Your task to perform on an android device: View my entire conversation with Natalie Larson on Snapchat app.
Image 0: 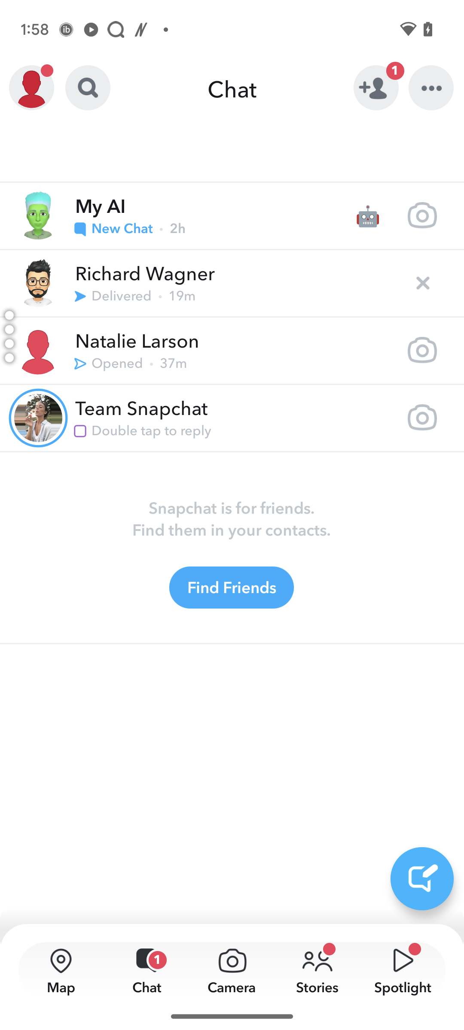
Open the Natalie Larson chat.
Step 0: click (232, 351)
Image 1: 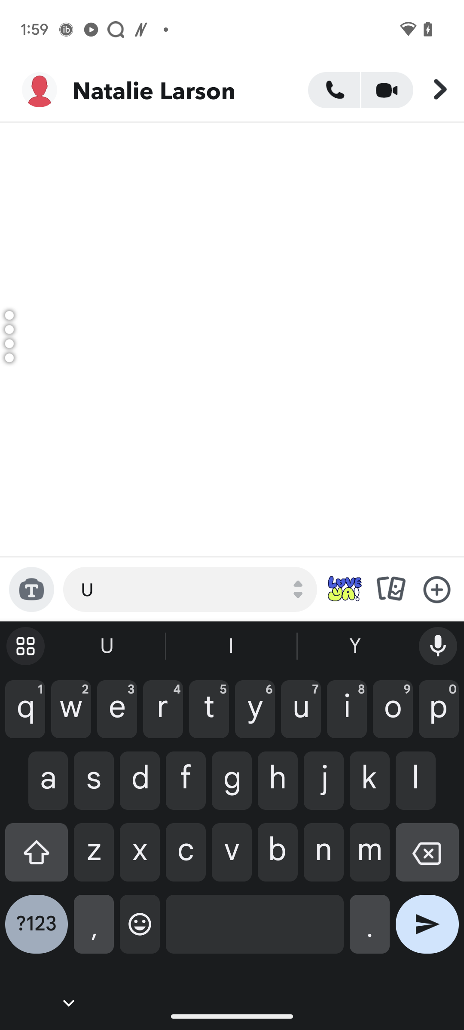
Swipe down to view the conversation.
Step 1: scroll up
Image 2: 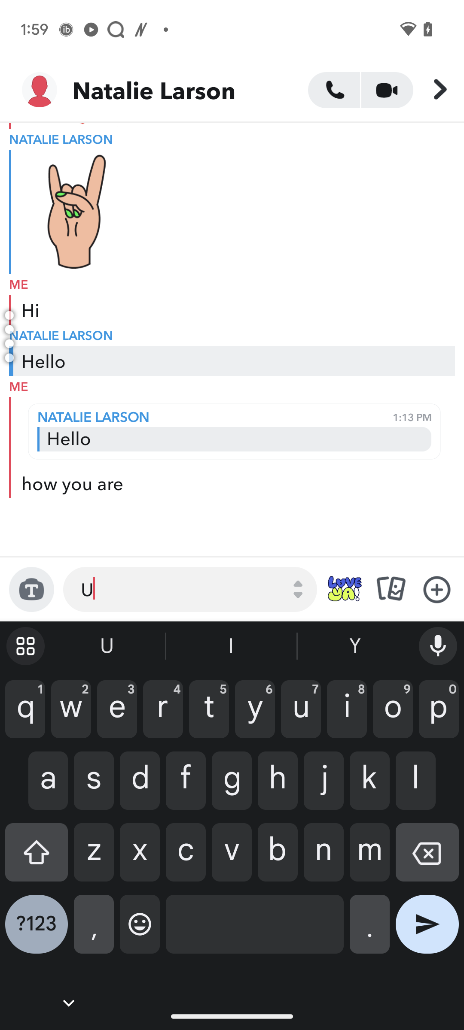
Swipe down to view the conversation.
Step 2: scroll up
Image 3: 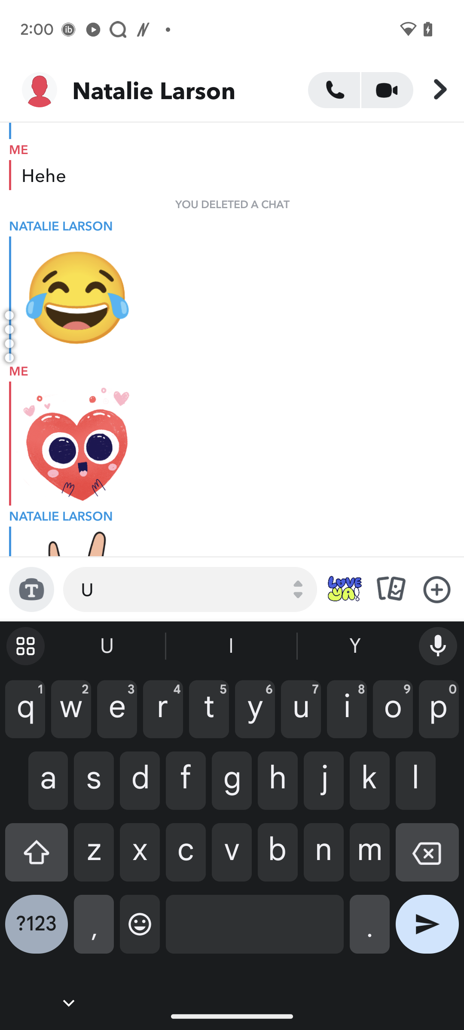
Swipe down to view the conversation.
Step 3: scroll up